Your task to perform on an android device: If I lose connection to the internet, I want to make the dance steps and positions.pdf file accessible offline in Google Drive so that I can readily access it.
Image 0: 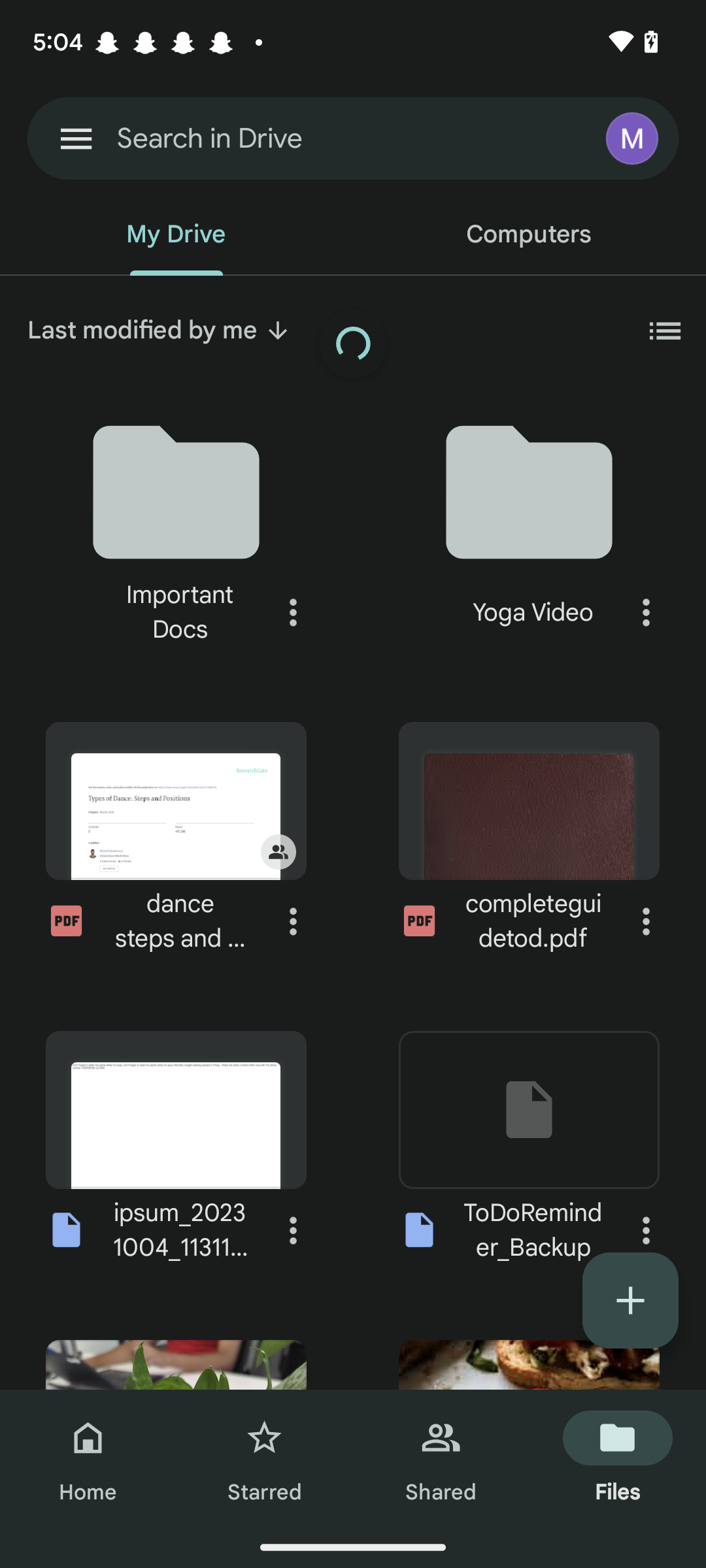
Click on the three dots icon next to the  dance steps and positions.pdf file
Step 0: click (293, 921)